Your task to perform on an android device: On the Yalla Toys app, search for the Rastar remote control Ferrari SF90 stradale car.
Image 0: 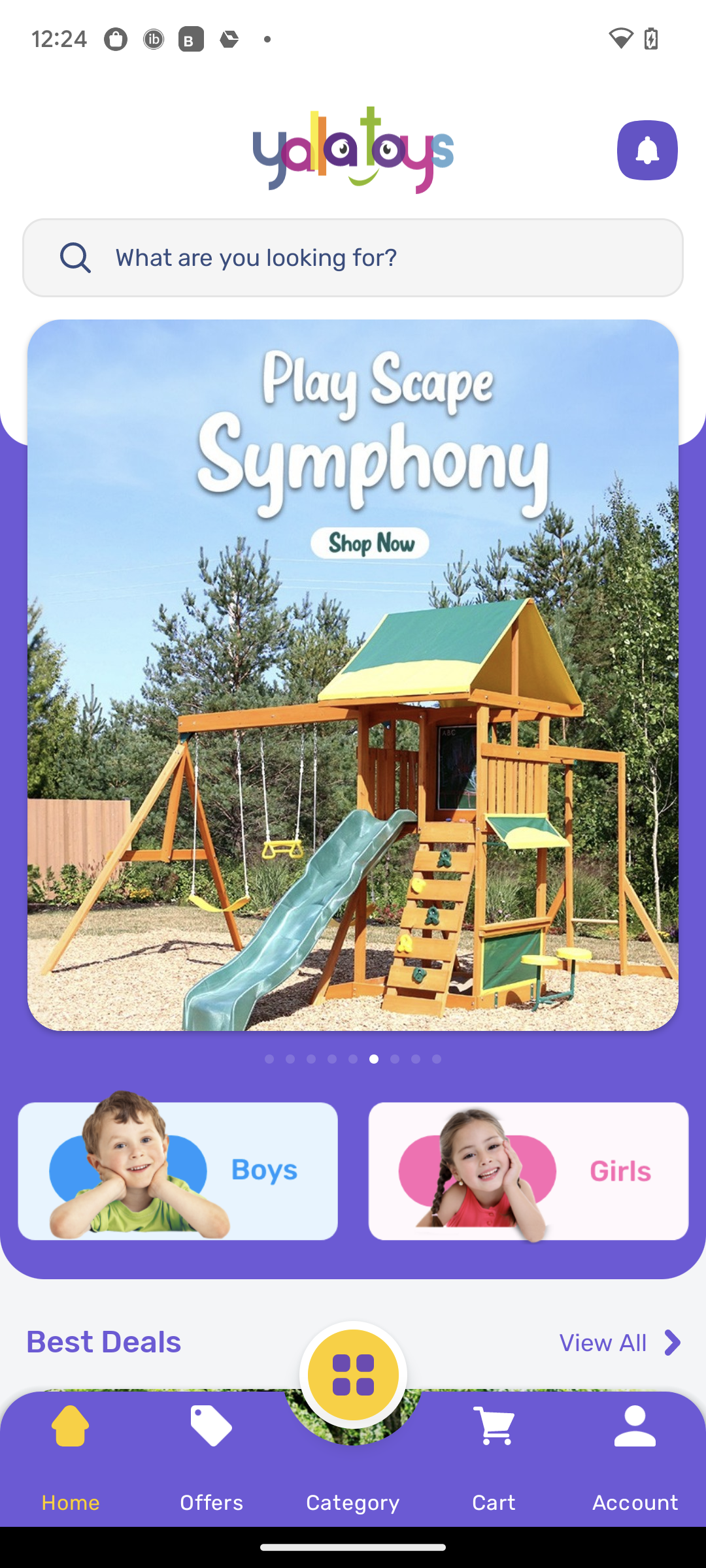
Click on the search bar at the top of the screen.
Step 0: click (387, 257)
Image 1: 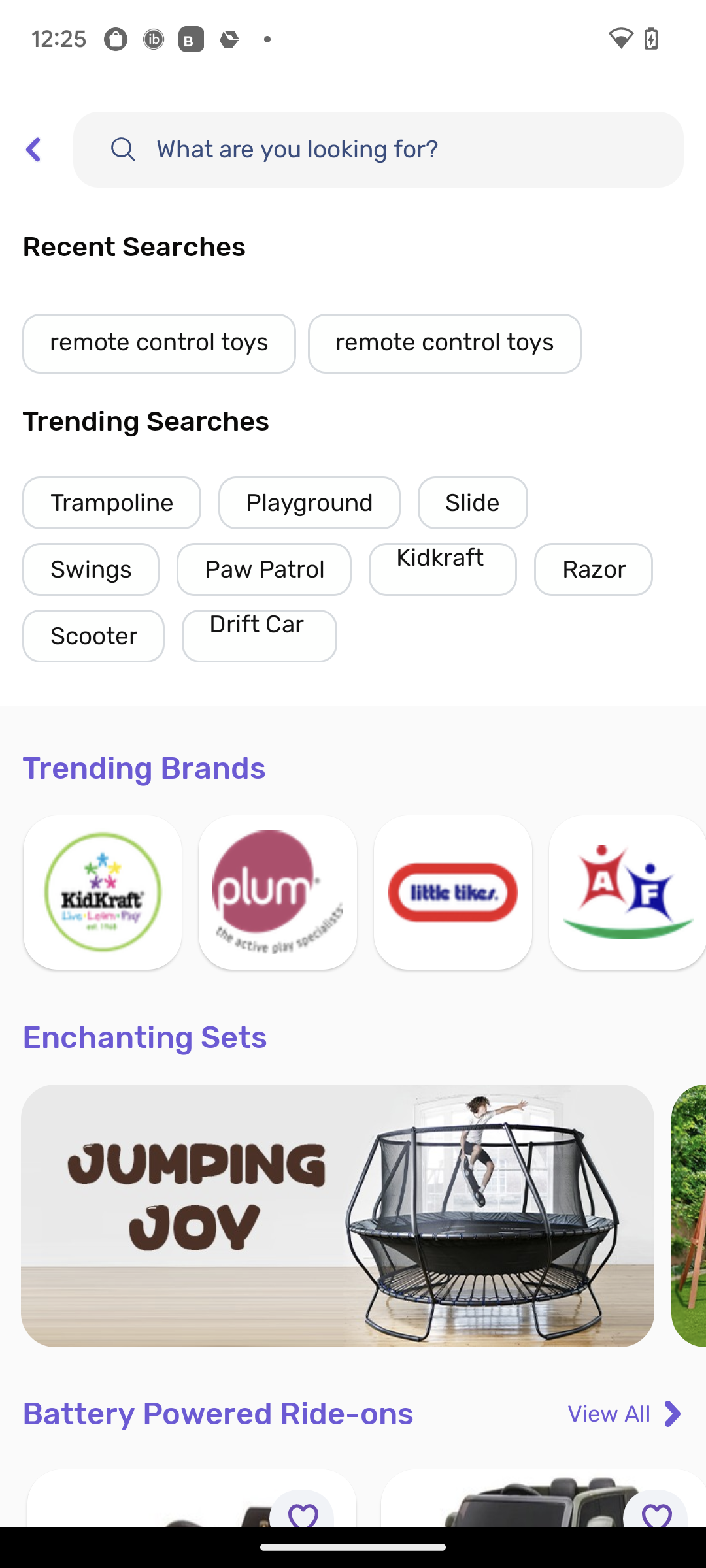
Click on the search bar at the top of the screen.
Step 1: click (378, 149)
Image 2: 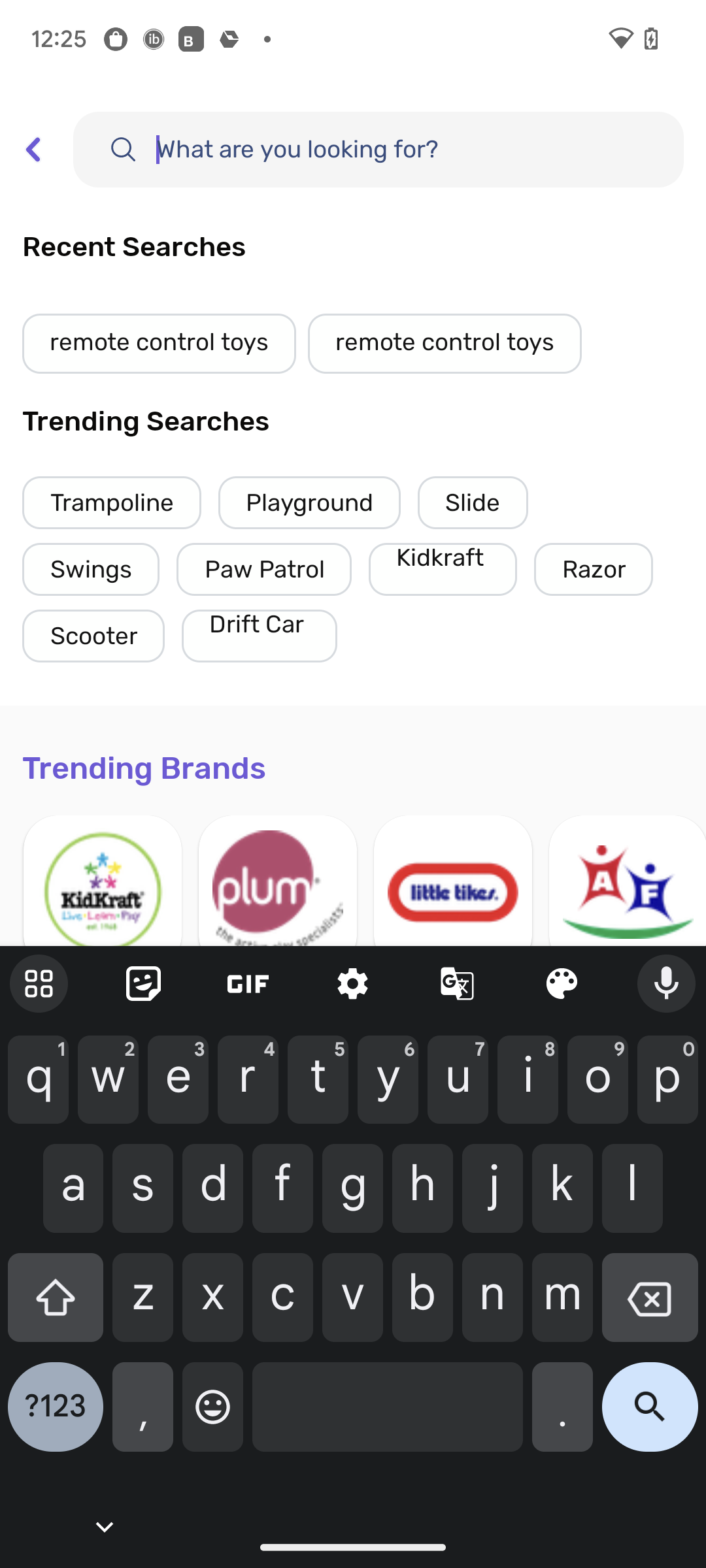
Type Ferrari in the search bar.
Step 2: type "Ferrari"
Image 3: 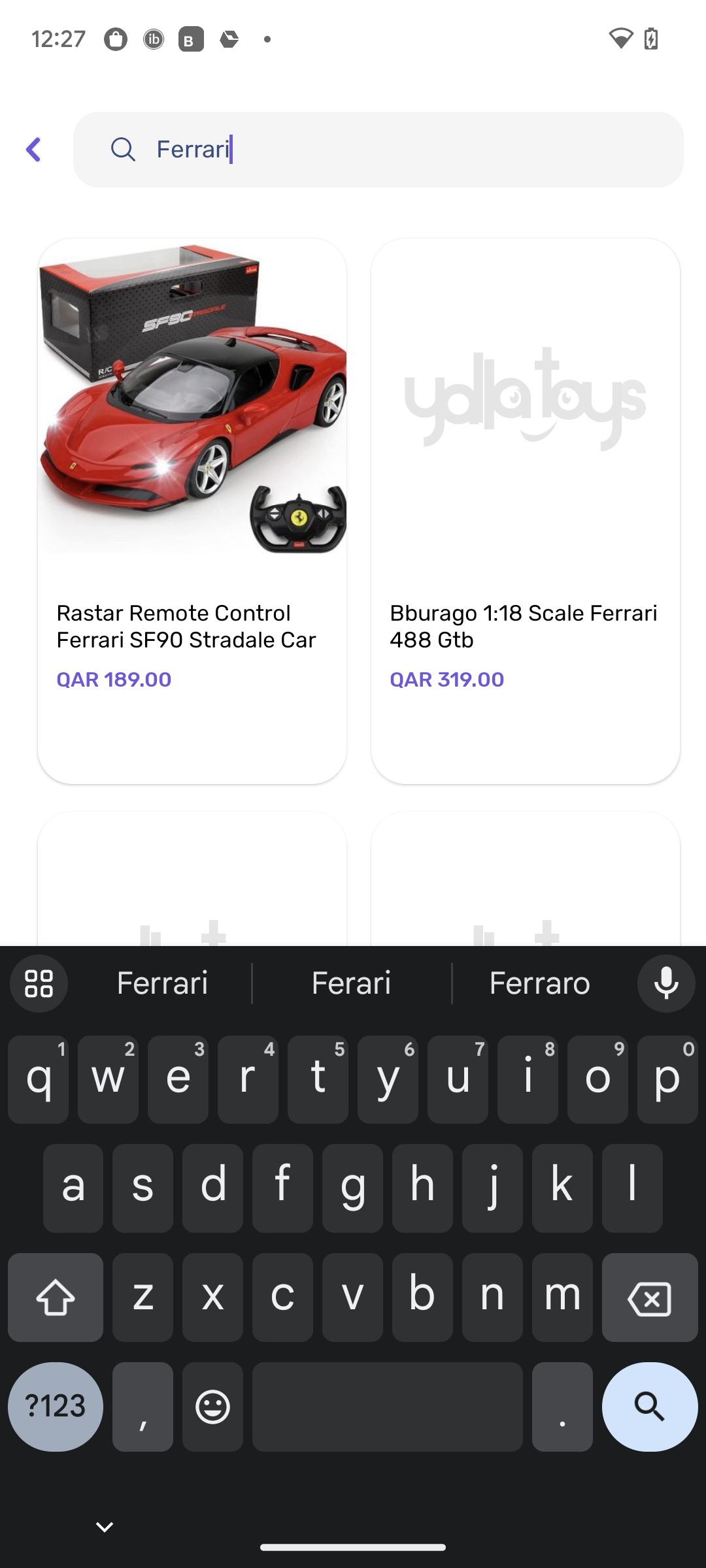
Click on the search icon at the bottom right corner of the screen.
Step 3: click (650, 1417)
Image 4: 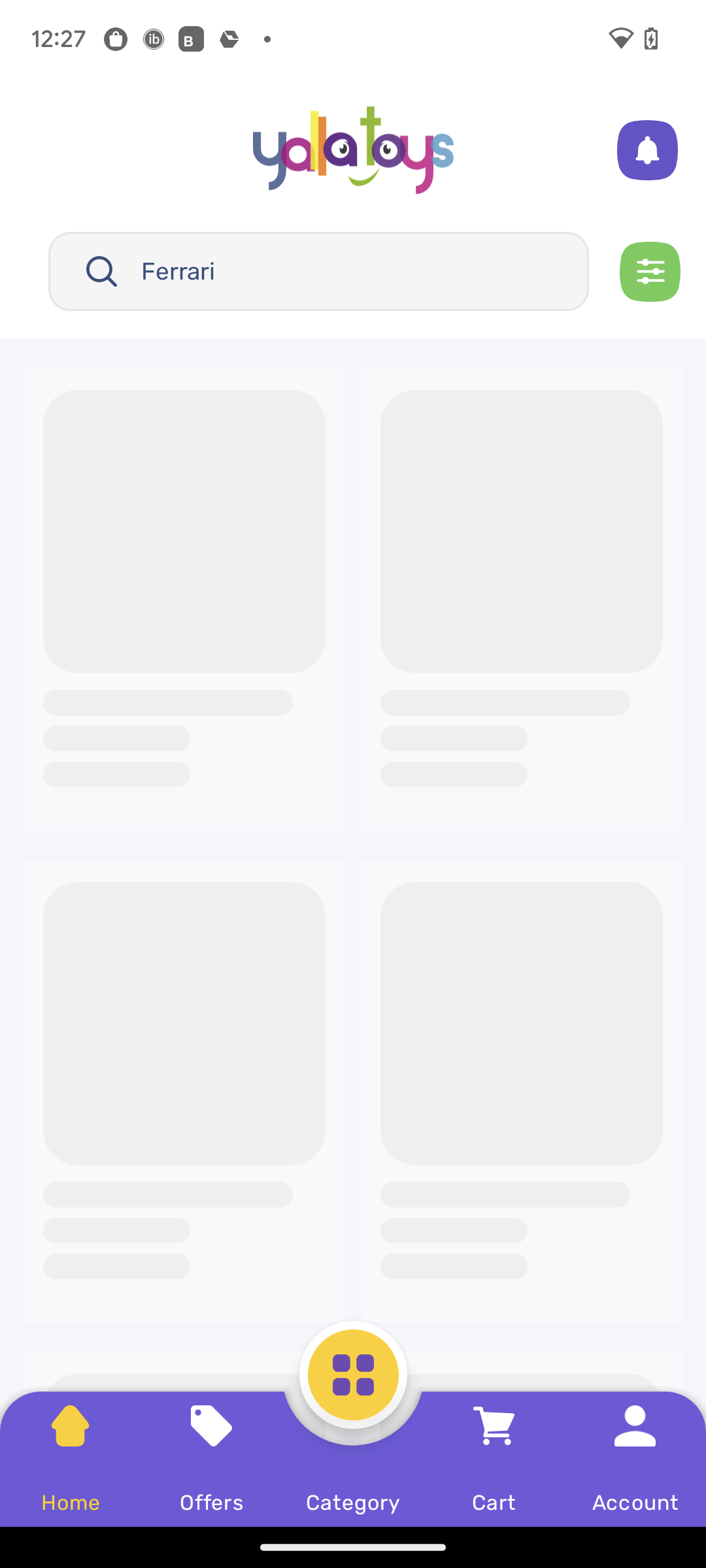
Click on the search icon at the bottom right corner of the screen.
Step 4: wait